Your task to perform on an android device: I want to drill the tiles, for which a rotary hammer is needed. View the rotary hammer in the top-most hardware app.
Image 0: 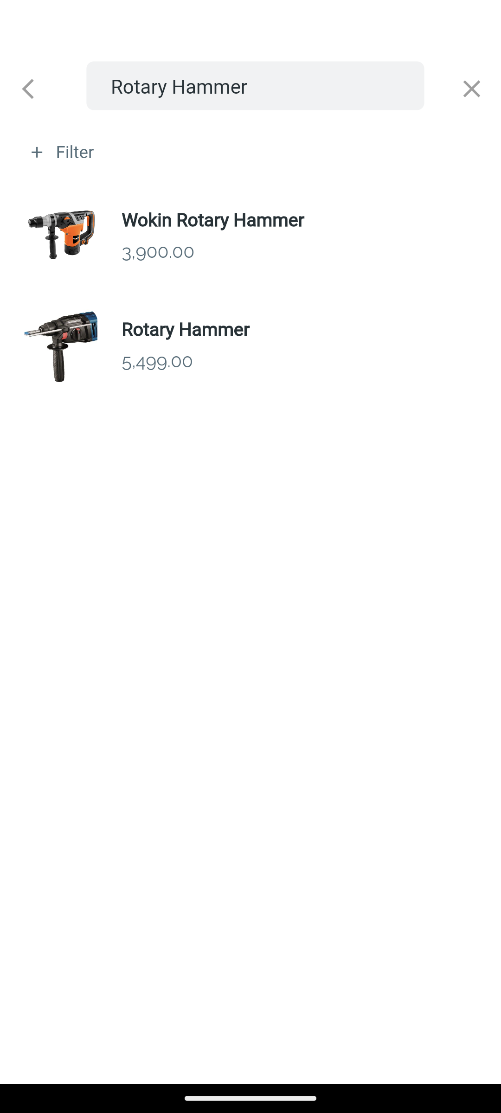
Click on the second option.
Step 0: click (250, 345)